Your task to perform on an android device: I want to read reviews of Nike shoes.
Image 0: 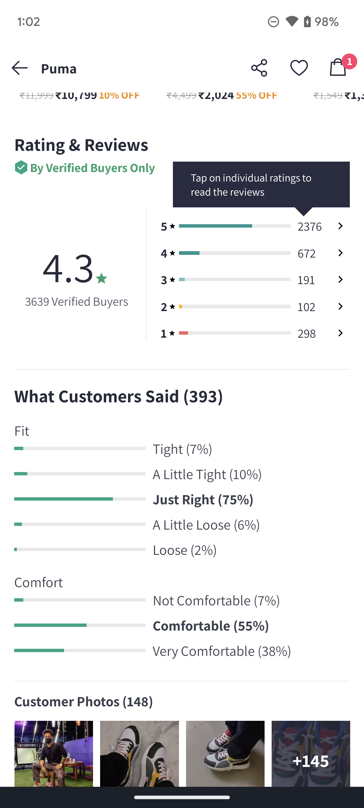
Click on the Ratings & Reviews option on the screen.
Step 0: click (182, 236)
Image 1: 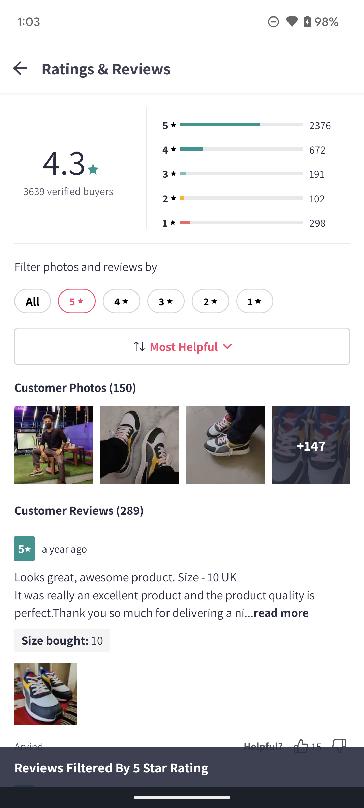
Swipe up on the screen.
Step 1: scroll down
Image 2: 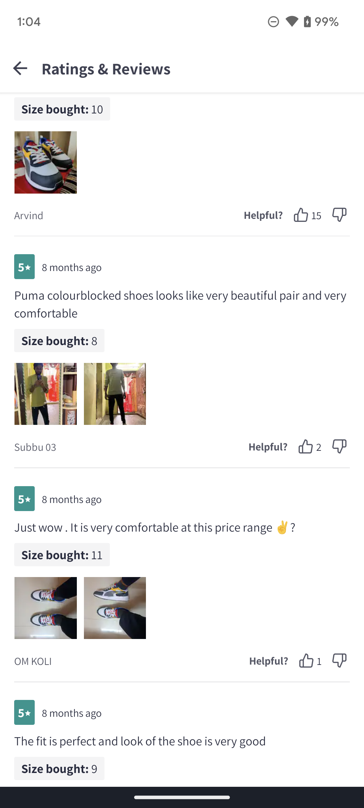
Swipe up on the screen.
Step 2: scroll down